Your task to perform on an android device: Open the Moon Reader Books app and read the 'Romeo and Juliet' book.
Image 0: 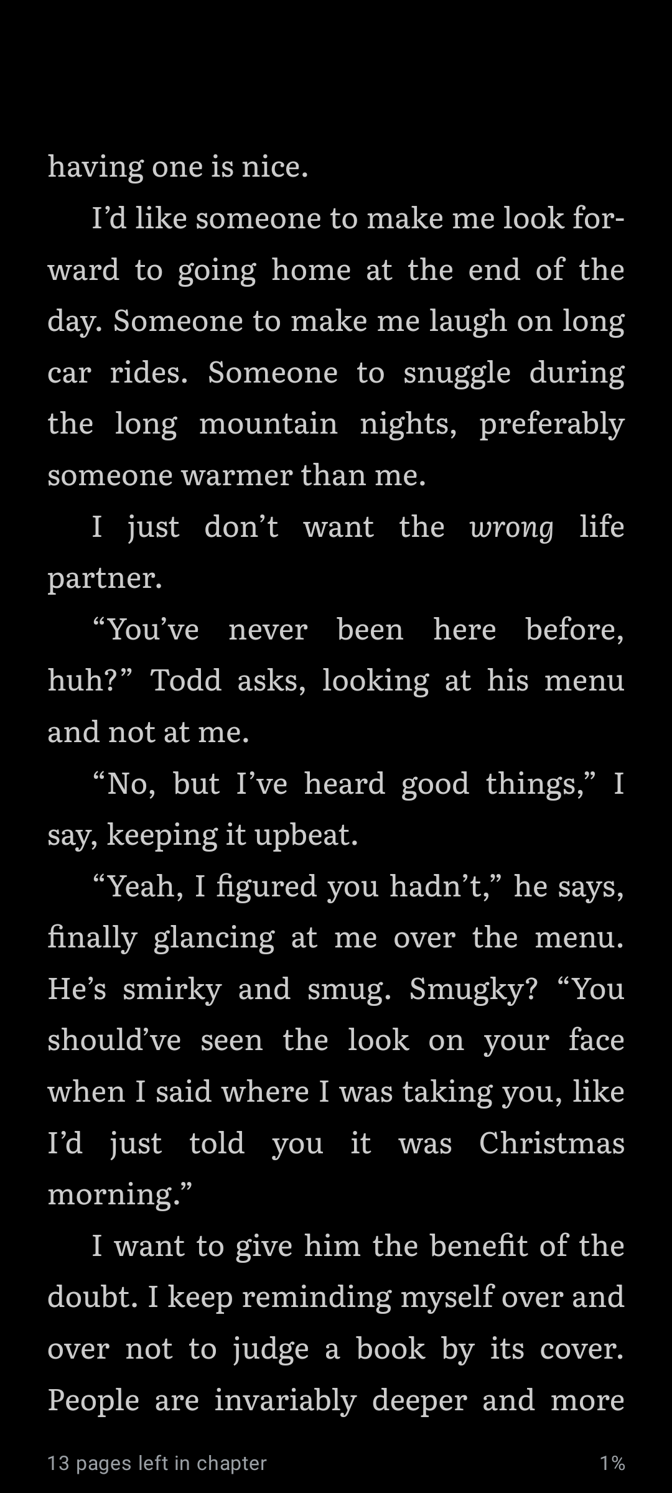
Open the Moon Reader Books app
Step 0: open app "Moon+ Reader"
Image 1: 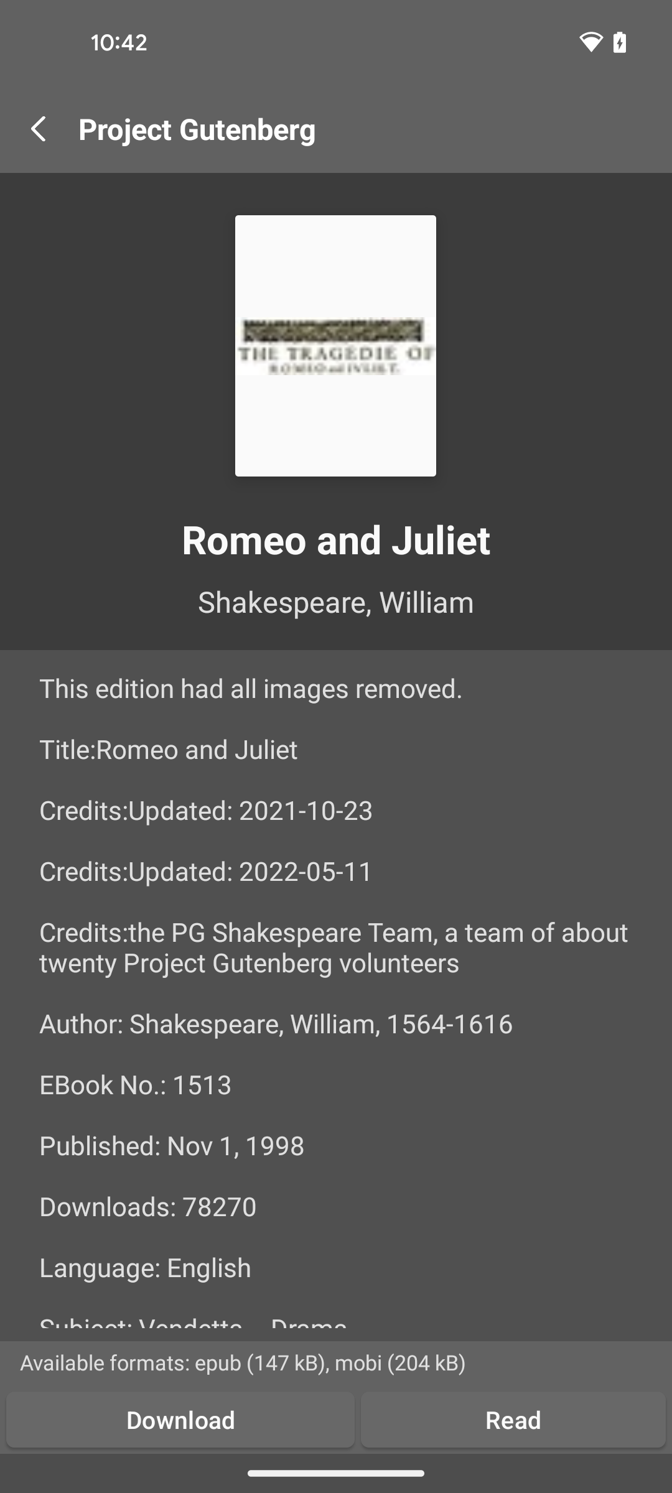
Click on the read button at the bottom right corner of the screen
Step 1: click (513, 1419)
Image 2: 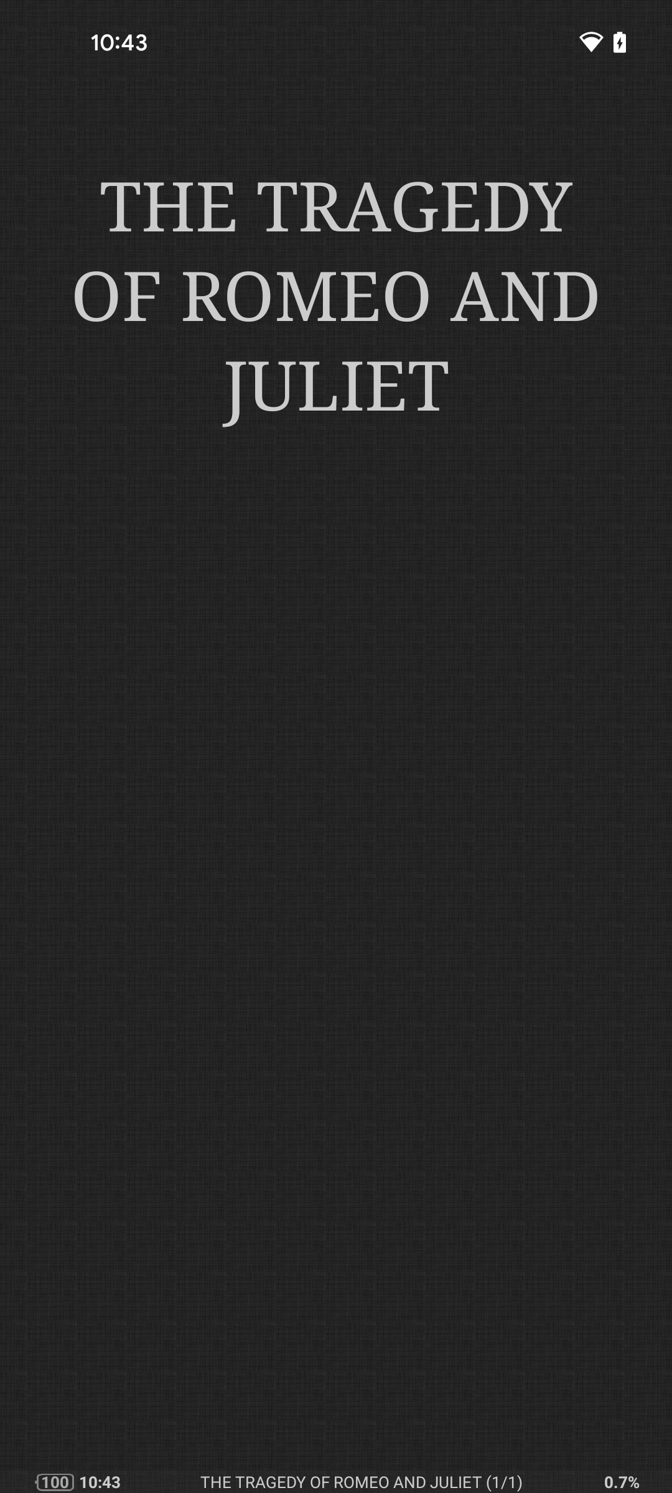
Swipe up to read more pages
Step 2: scroll down
Image 3: 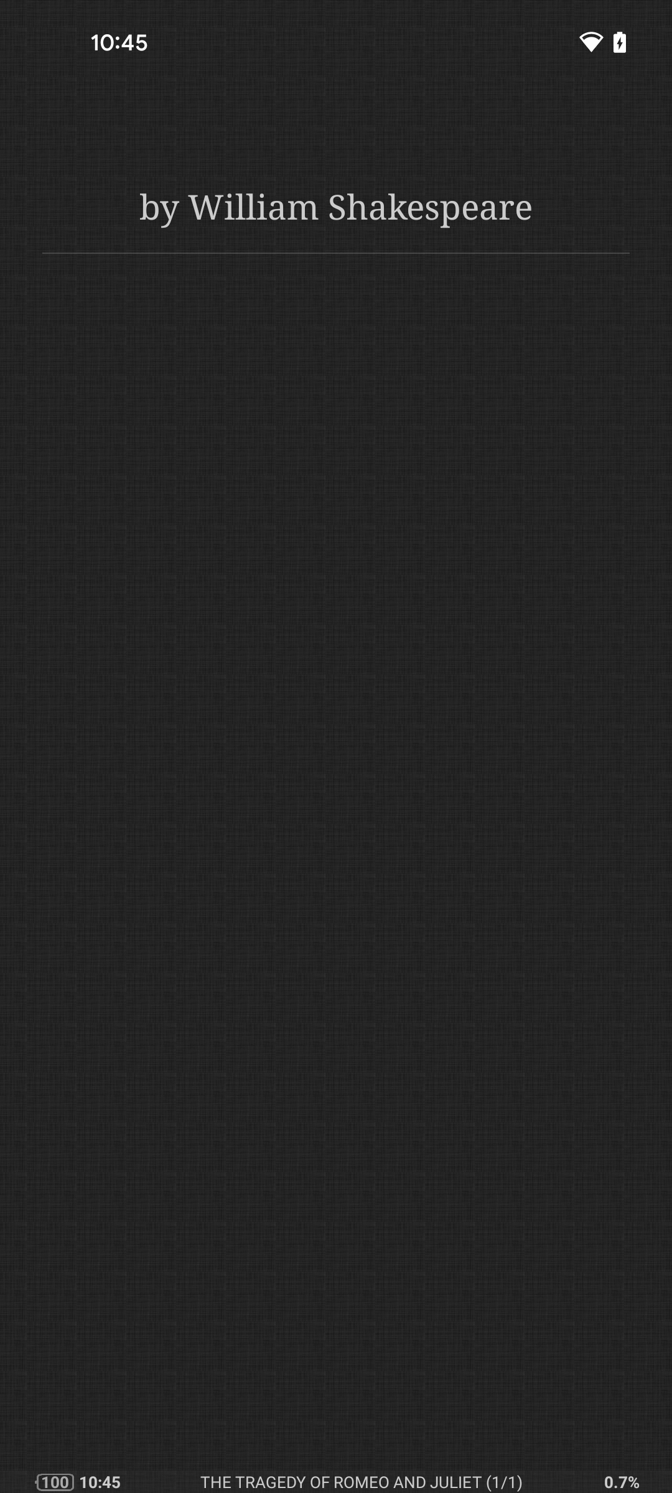
Swipe up to read more pages
Step 3: scroll down
Image 5: 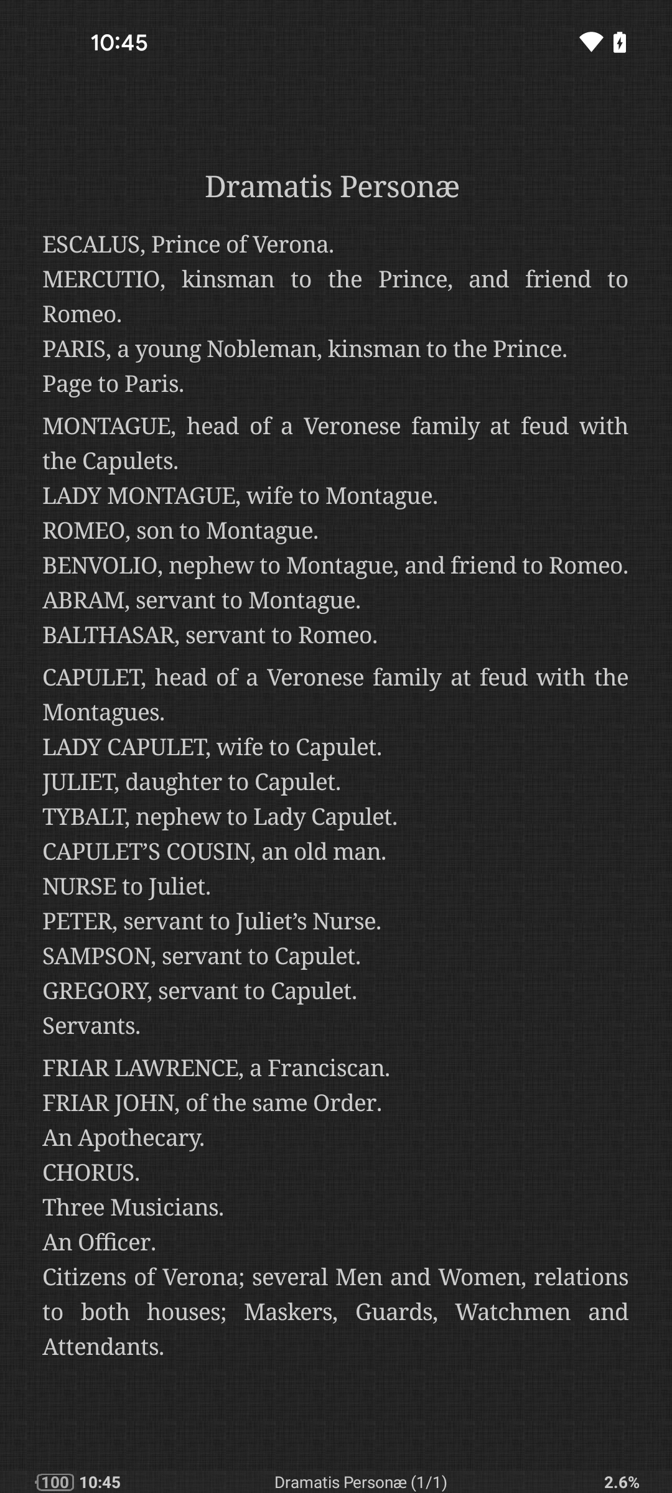
Swipe up to read more pages
Step 5: scroll down